Your task to perform on an android device: Open the Calculator app and add two numbers 45 and 78
Image 0: 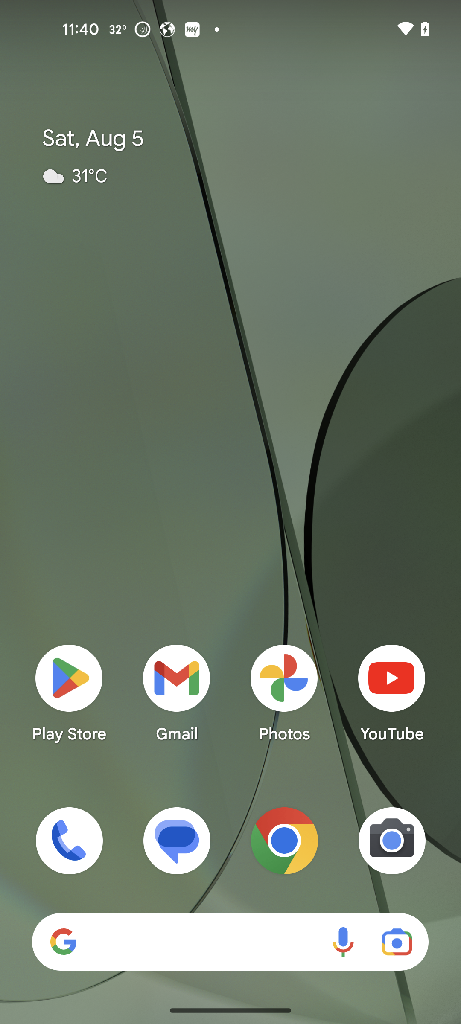
Open the Calculator app
Step 0: open app "Calculator"
Image 1: 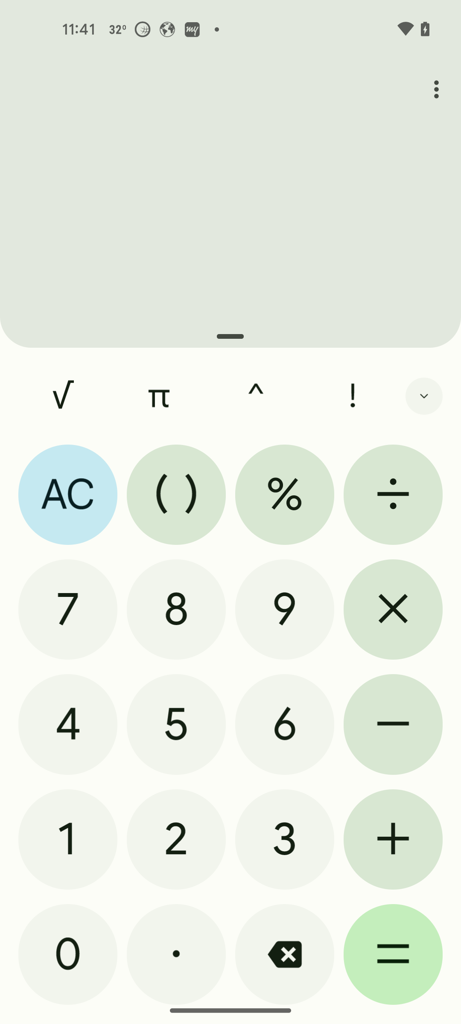
select 4 number
Step 1: click (67, 724)
Image 2: 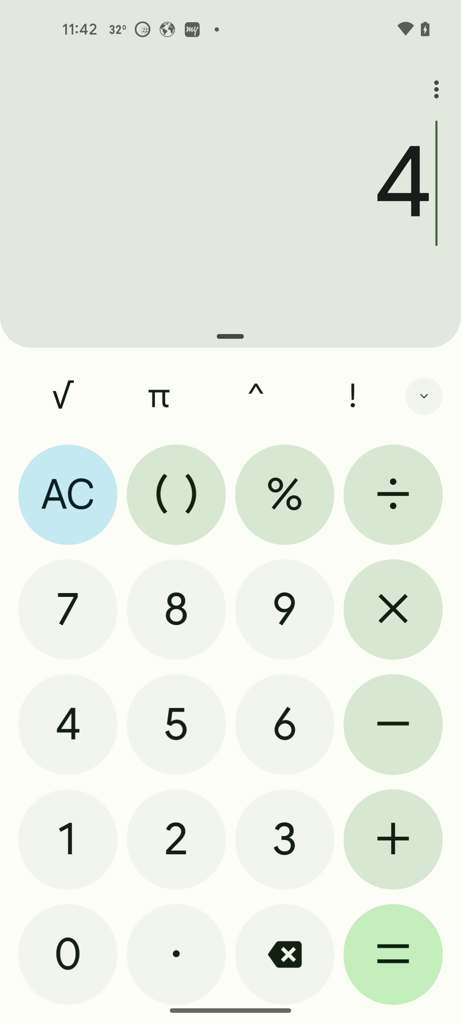
select 5 number
Step 2: click (176, 724)
Image 3: 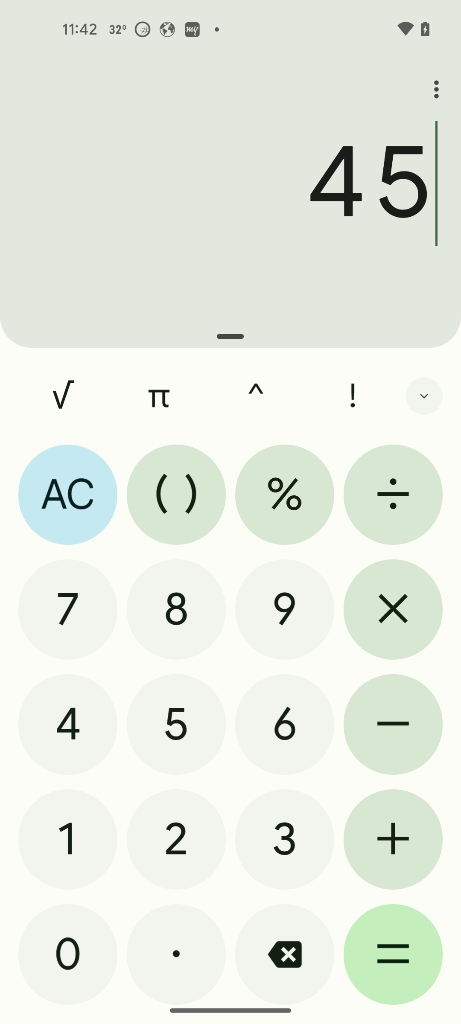
select plus button
Step 3: click (393, 839)
Image 4: 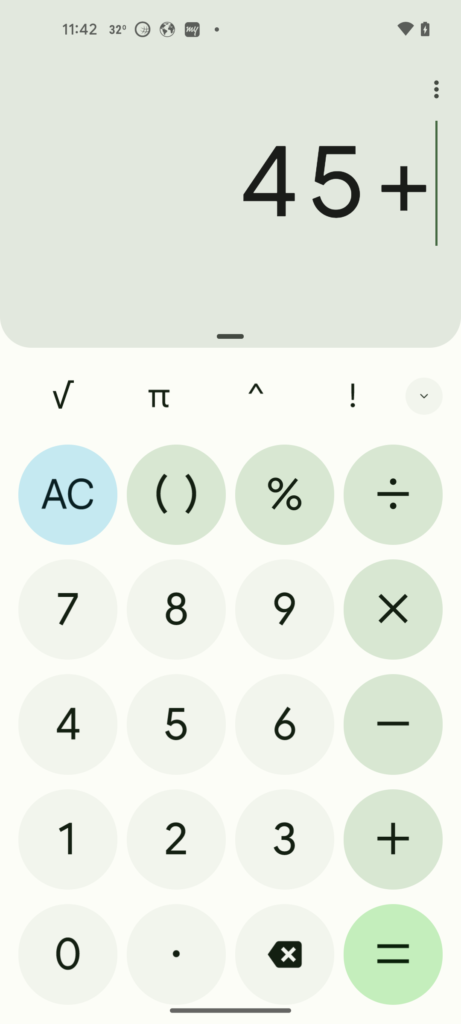
click on 7 number
Step 4: click (67, 609)
Image 6: 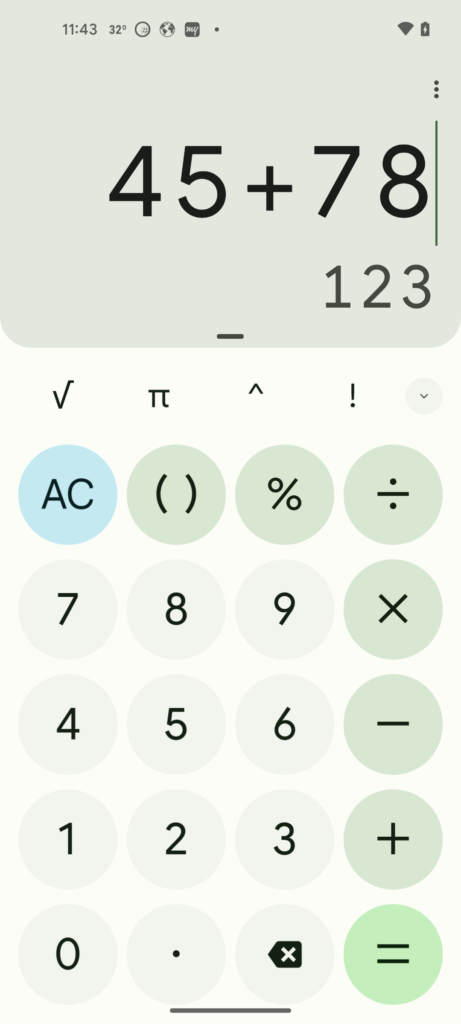
click on equal button
Step 6: click (393, 954)